Your task to perform on an android device: I want to see the status of this train.
Image 0: 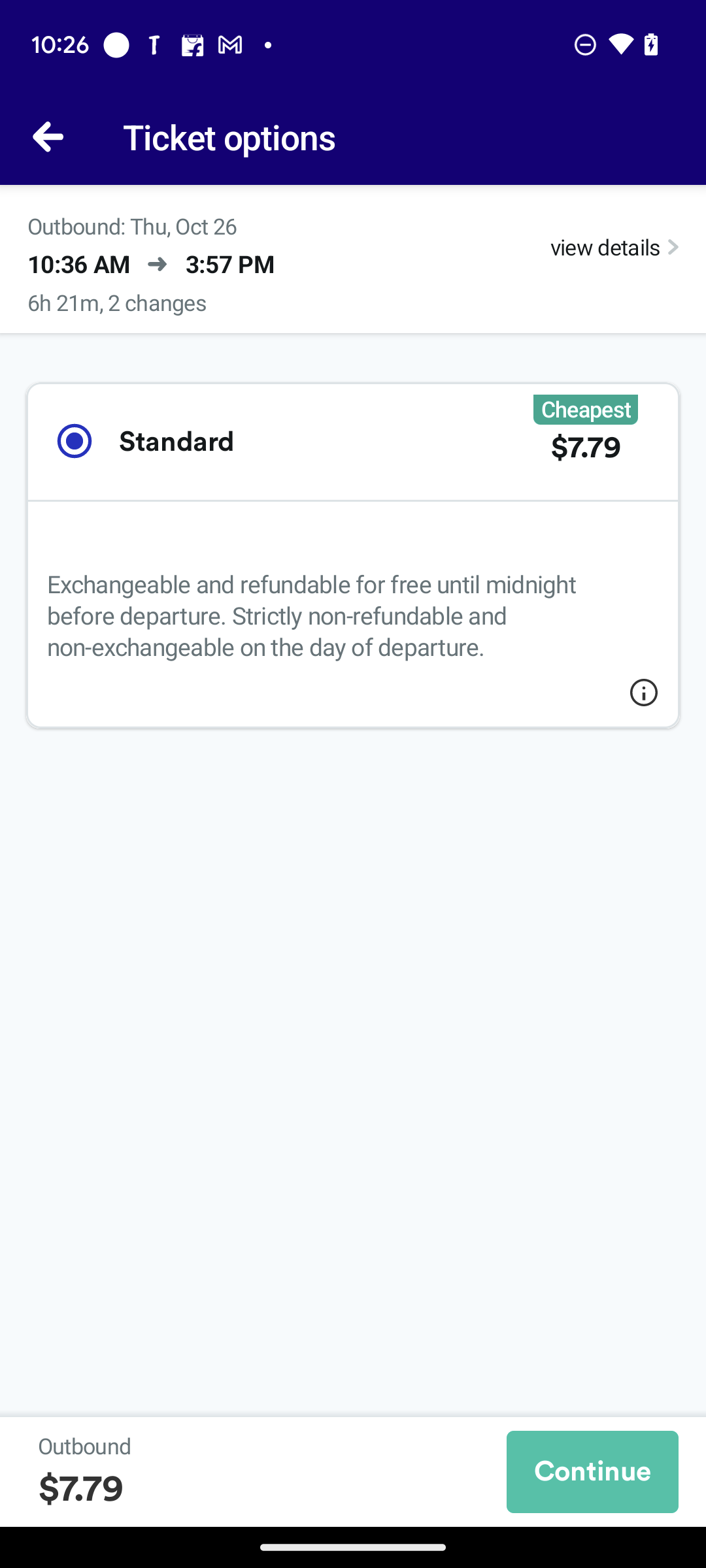
Click on view details button in front of the train details.
Step 0: click (605, 246)